Your task to perform on an android device: Since i liked Buildksill 21" powder coated metal tool box i would want to read its reviews.
Image 0: 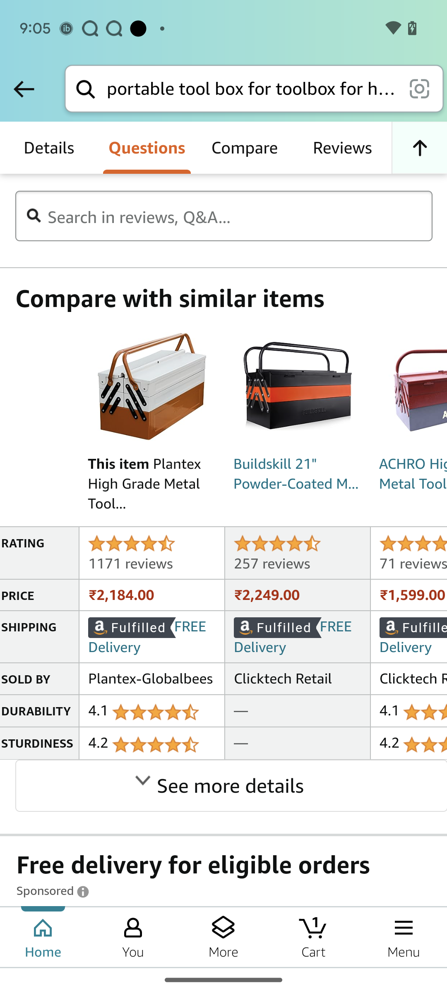
Click on the Buildksill 21" powder coated metal tool box
Step 0: click (298, 388)
Image 1: 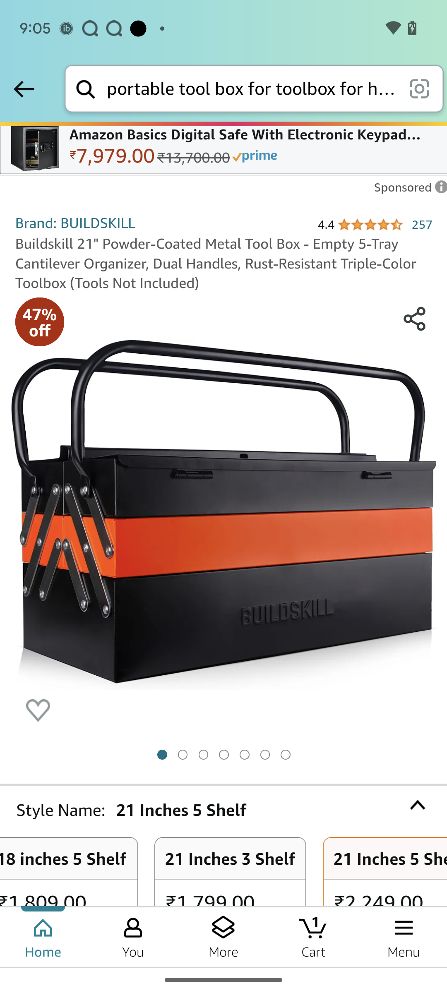
Swipe up to view reviews
Step 1: scroll down
Image 2: 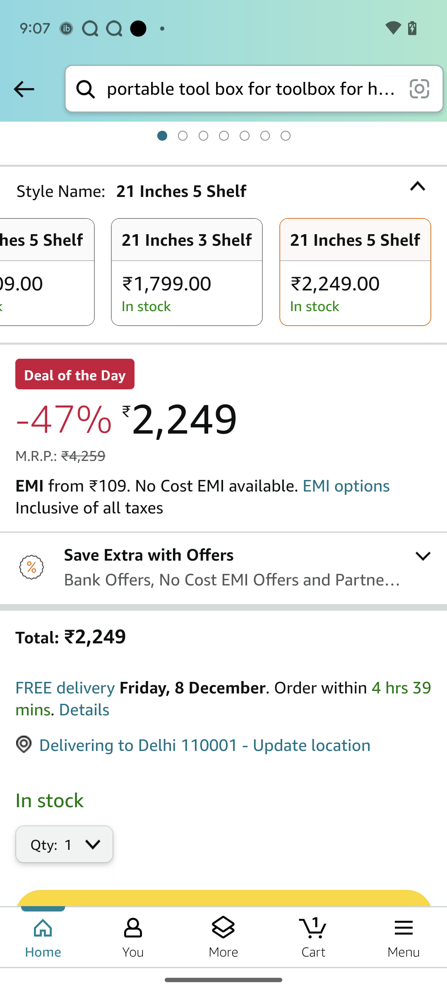
Swipe up to view reviews
Step 2: scroll down
Image 3: 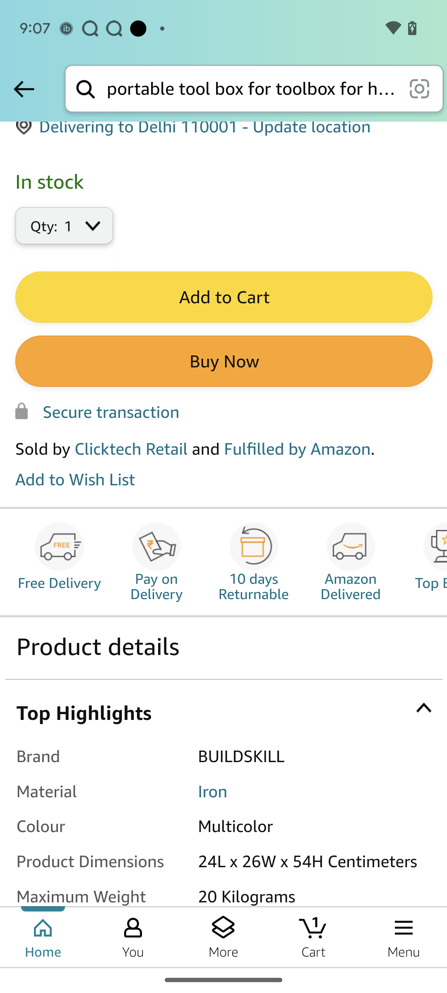
Swipe up to view reviews
Step 3: scroll down
Image 4: 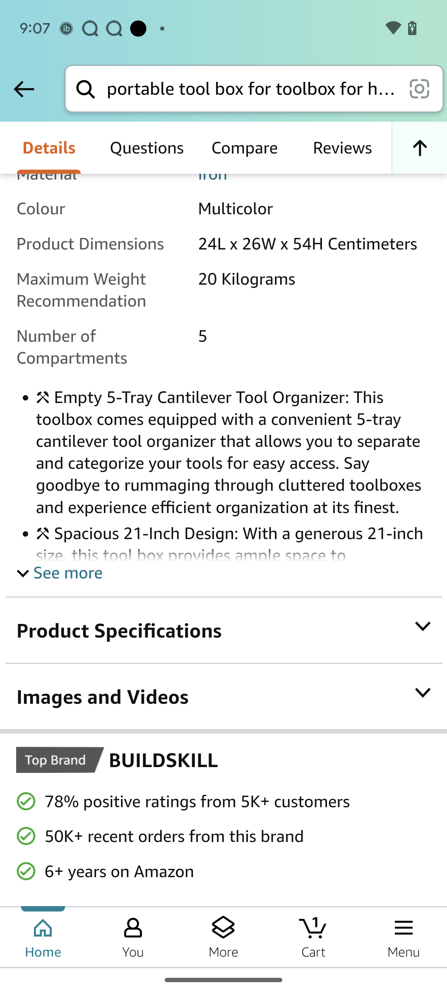
Click on reviews tab
Step 4: click (342, 148)
Image 5: 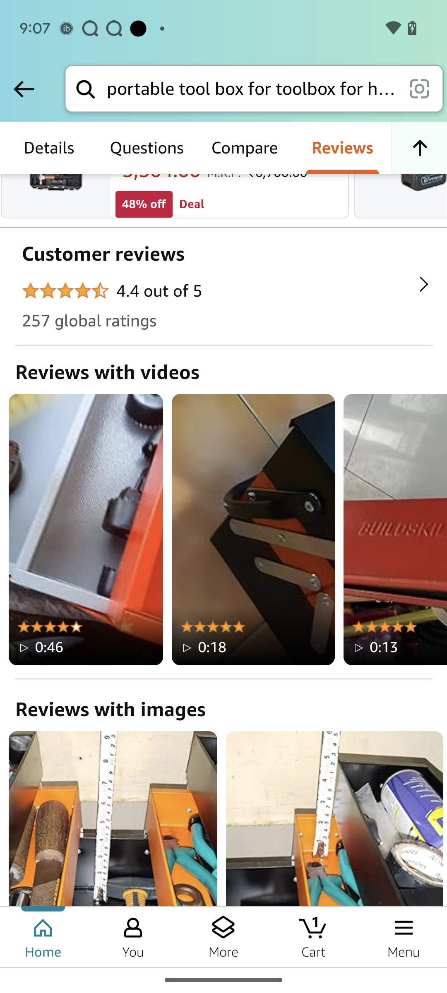
Click on the customer reviews option
Step 5: click (125, 311)
Image 6: 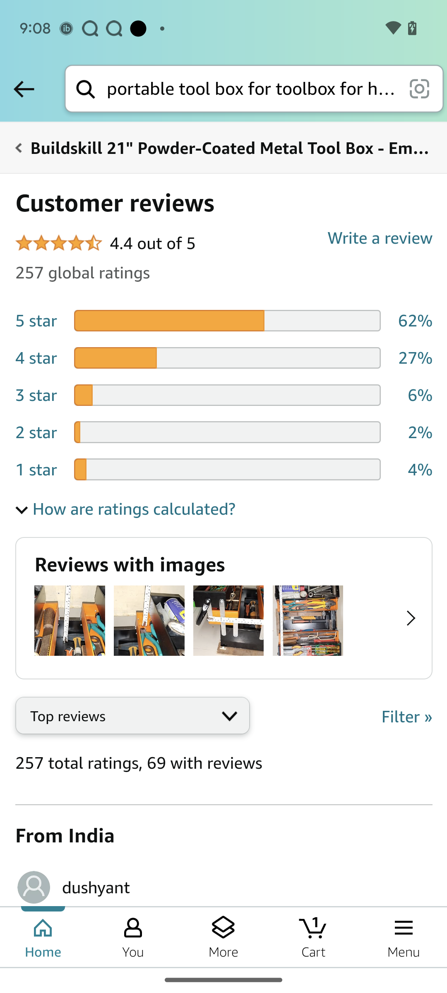
Swipe up for reviews
Step 6: scroll down
Image 7: 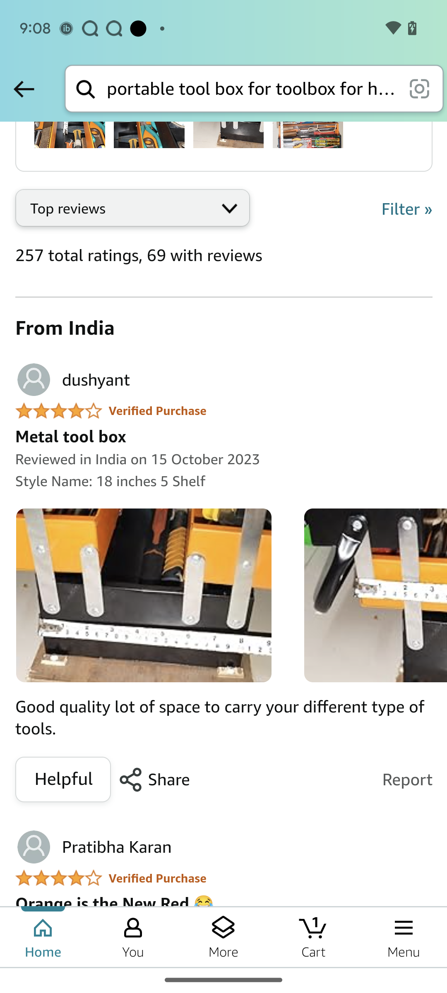
Swipe up for reviews
Step 7: scroll down